Your task to perform on an android device: Import contacts from my device's storage to the Contact app.
Image 0: 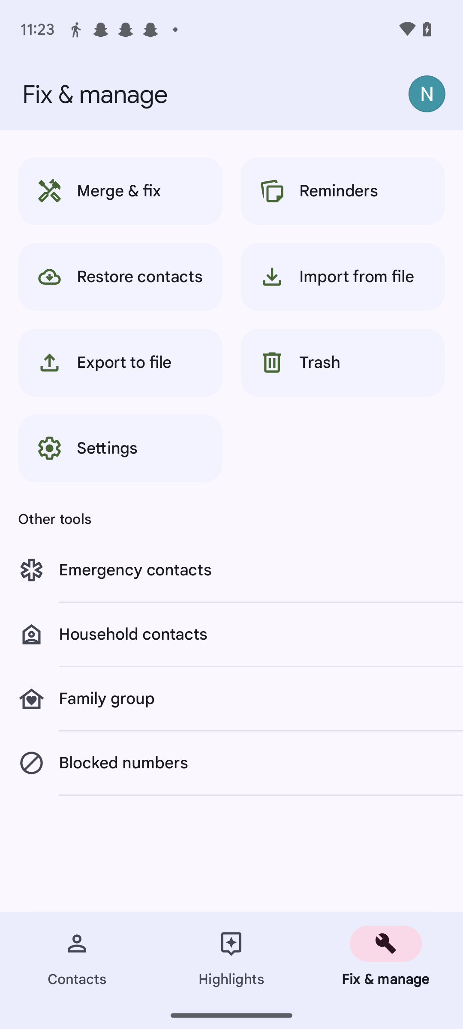
Click on the Import from the file.
Step 0: click (343, 277)
Image 1: 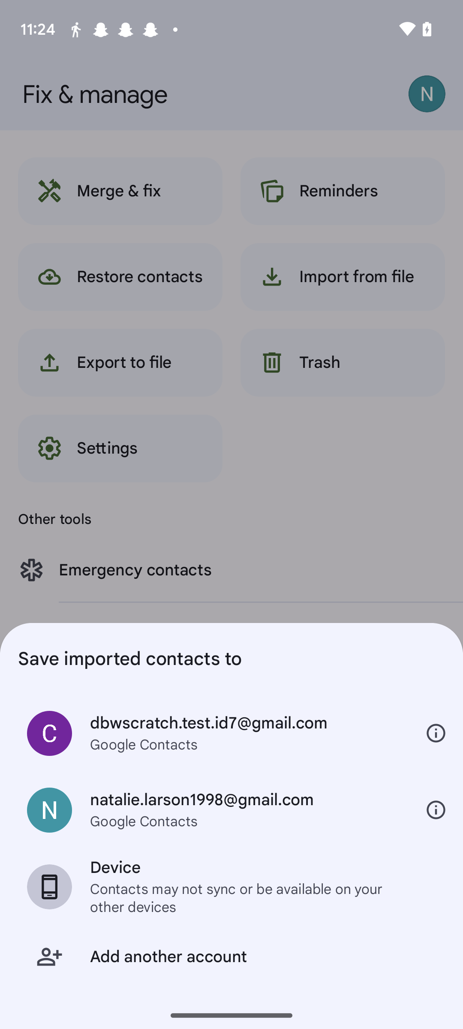
Click on the device.
Step 1: click (241, 898)
Image 2: 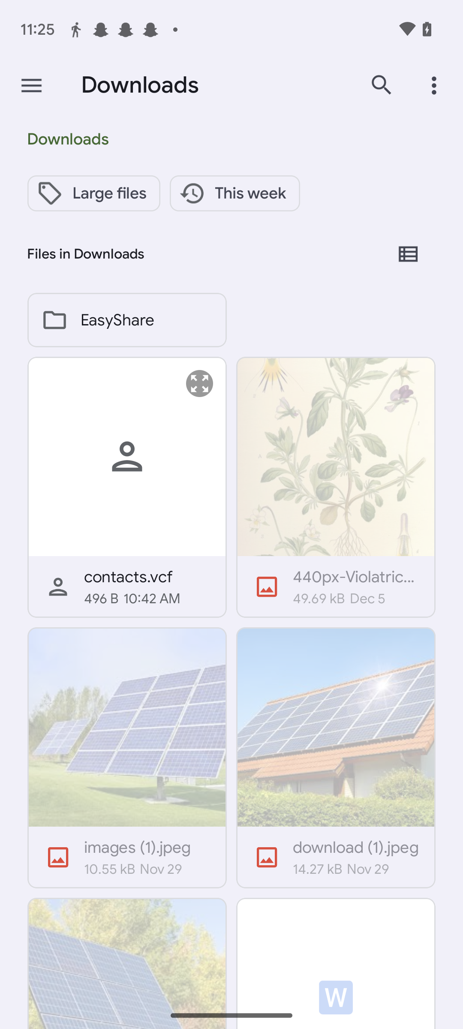
Select the Contact.vcf file.
Step 2: wait
Image 3: 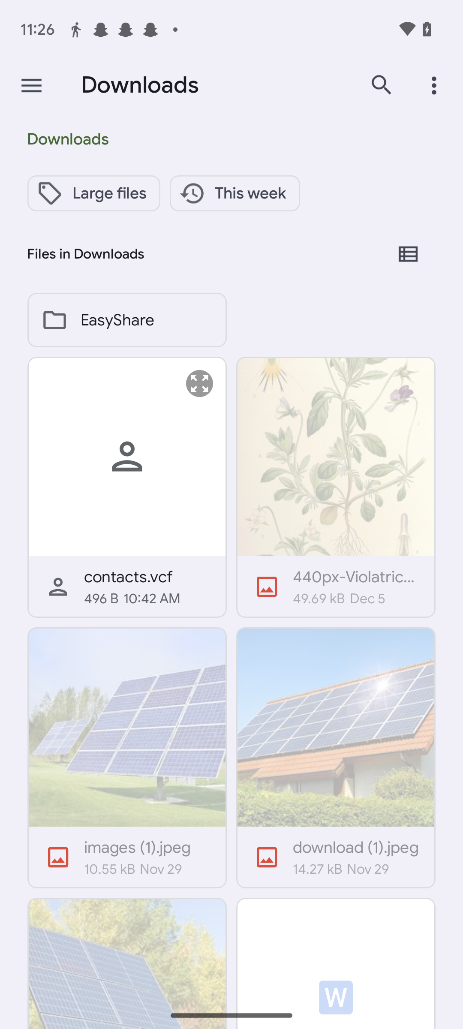
Select the Contact.vcf file.
Step 3: click (127, 456)